Your task to perform on an android device: On the Agoda app, search for the activities in Berlin during my trip from December 17th to December 21st.
Image 0: 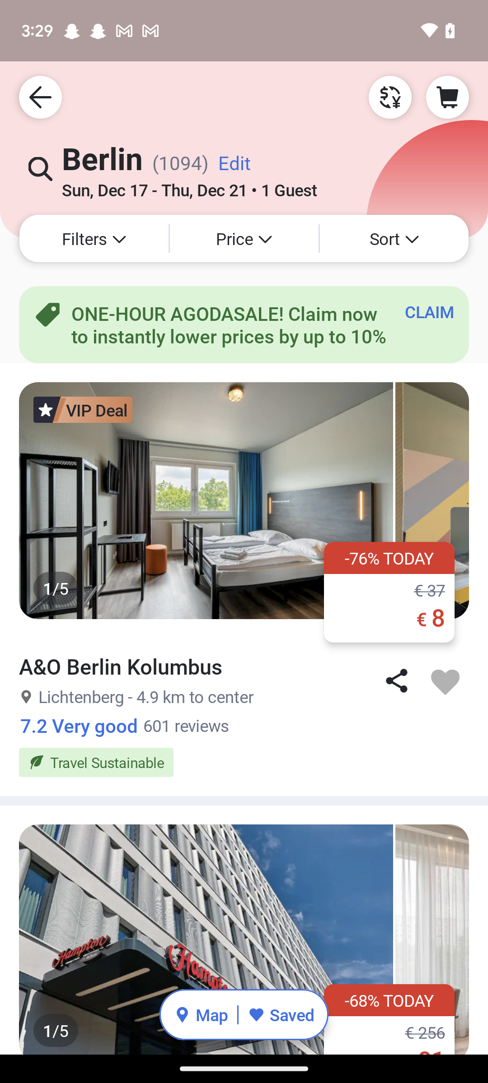
Go back to the home screen of the app.
Step 0: press back button
Image 1: 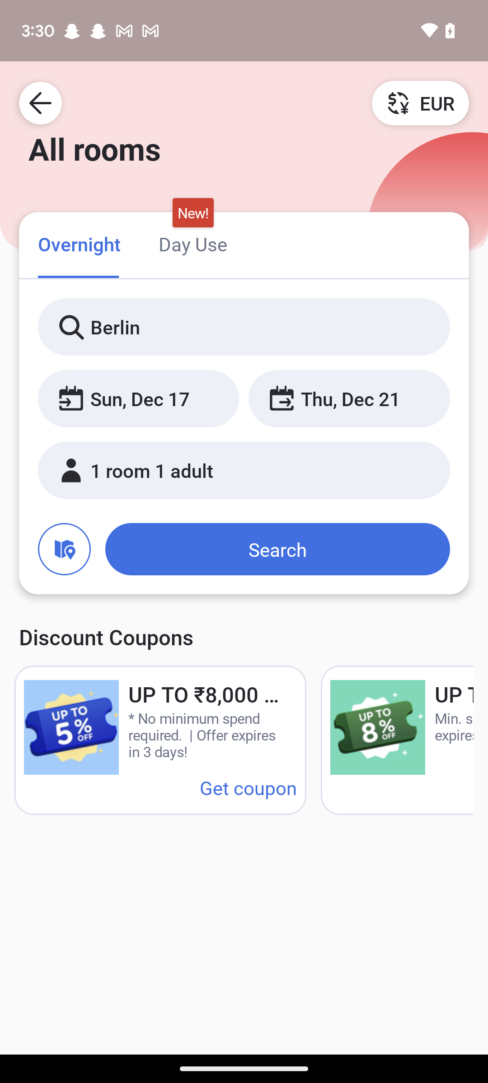
Go back to the home screen of the app.
Step 1: press back button
Image 2: 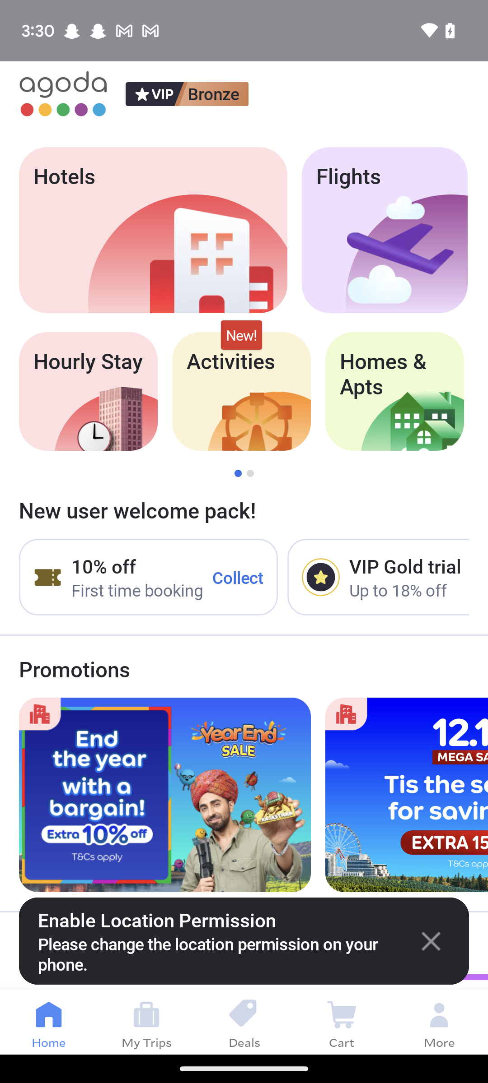
Click on the Activities icon at the top of the screen.
Step 2: click (241, 391)
Image 3: 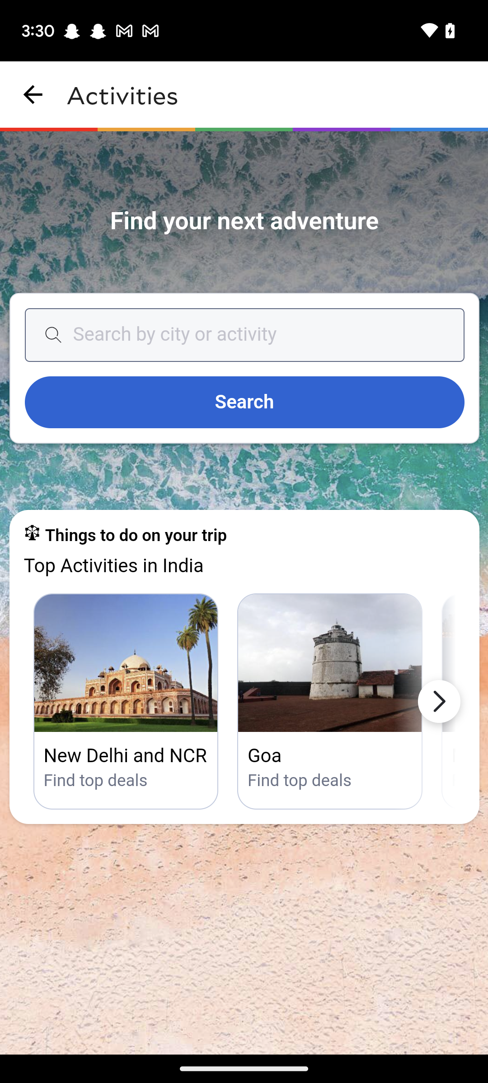
Click on the search bar for city.
Step 3: click (245, 593)
Image 4: 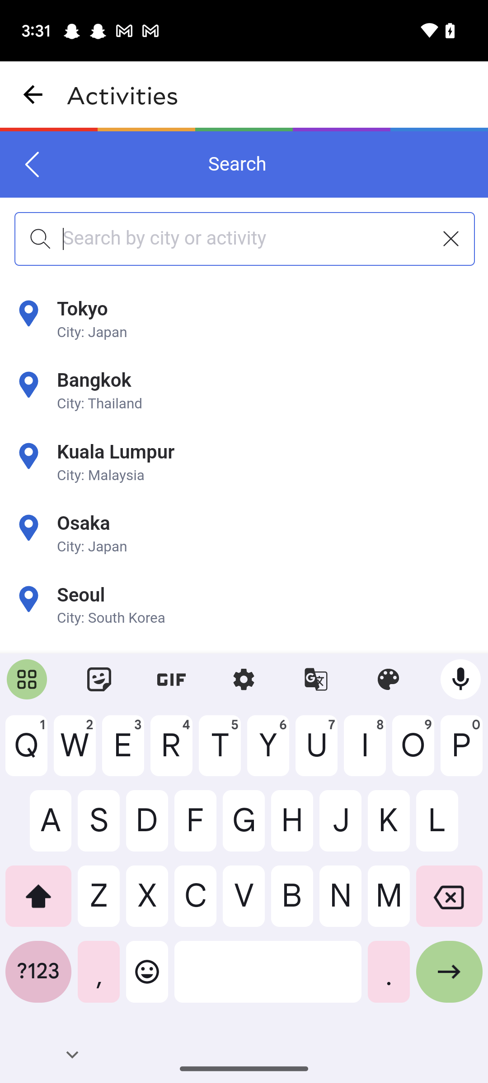
Type in Berlin.
Step 4: type "Berlin"
Image 5: 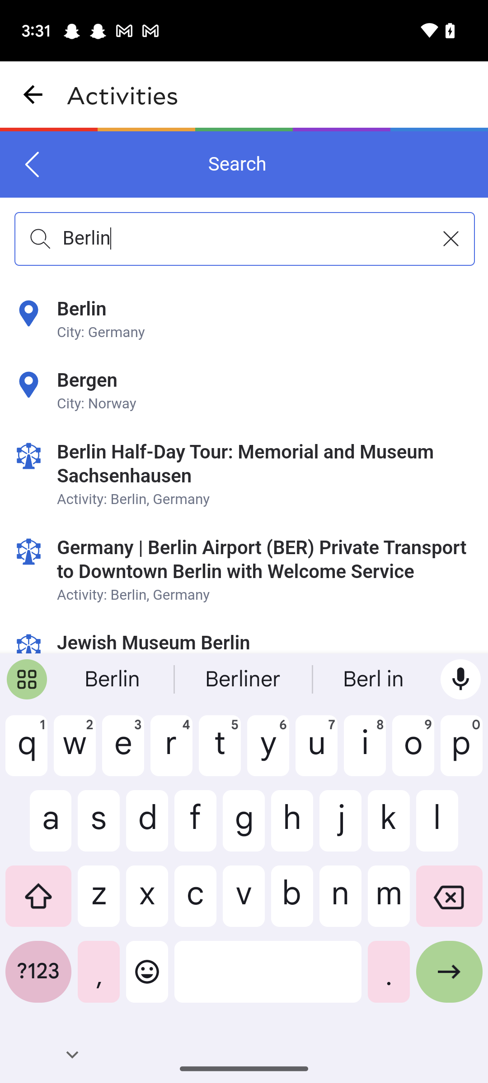
Click on the first location.
Step 5: click (245, 320)
Image 6: 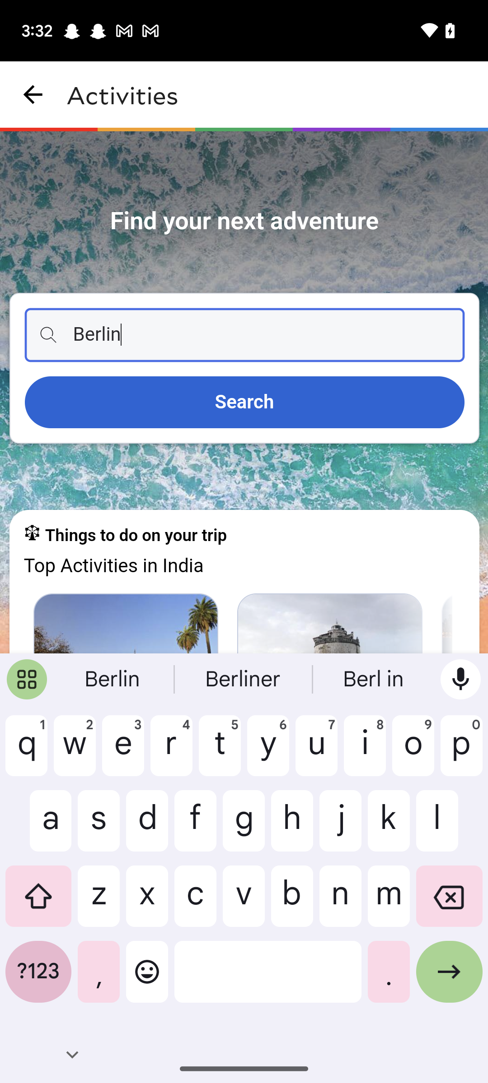
Click on the Search tab.
Step 6: click (245, 392)